Your task to perform on an android device: I want to open the 'Alice's adventures in wonderland ' book.
Image 0: 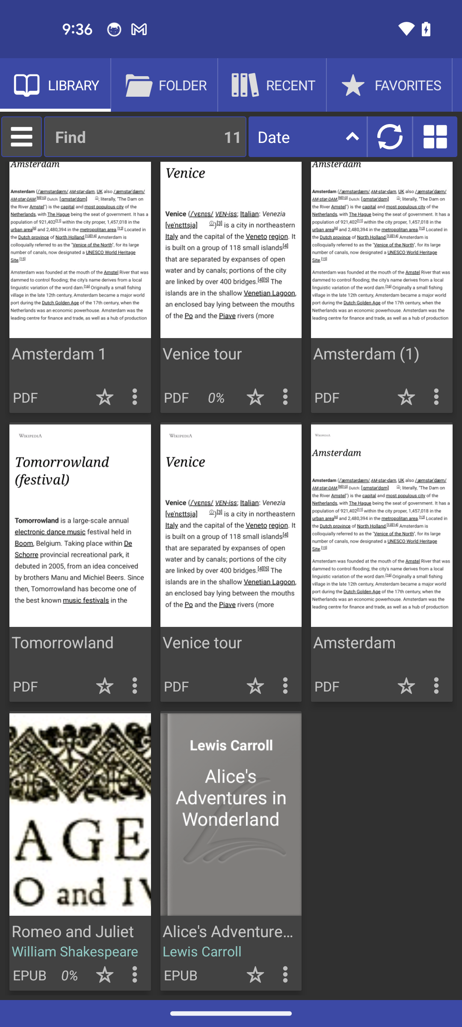
Tap on the Alice's adventures in wonderland book
Step 0: click (231, 851)